Your task to perform on an android device: I am not being notified of the latest emails. Turn on the Gmail notifications in the Gmail app.
Image 0: 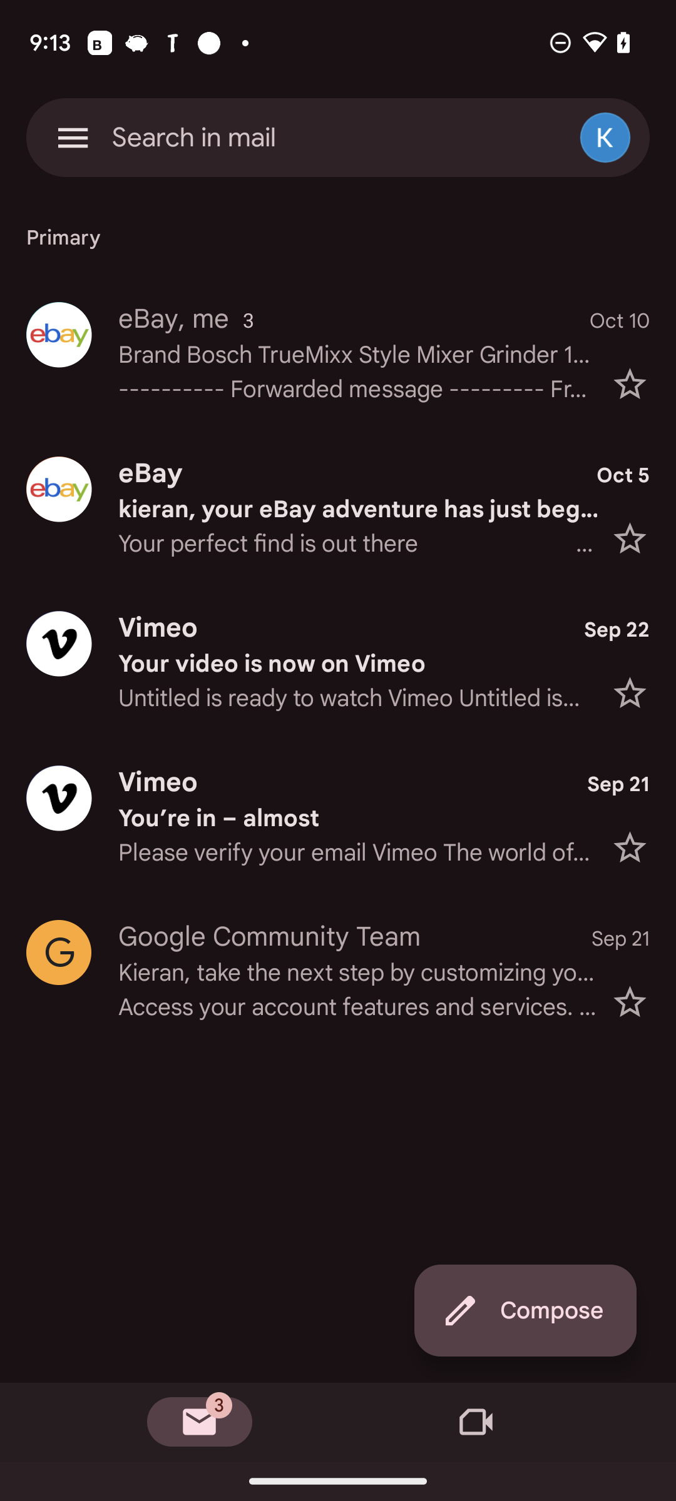
Click on the menu icon
Step 0: click (73, 137)
Image 1: 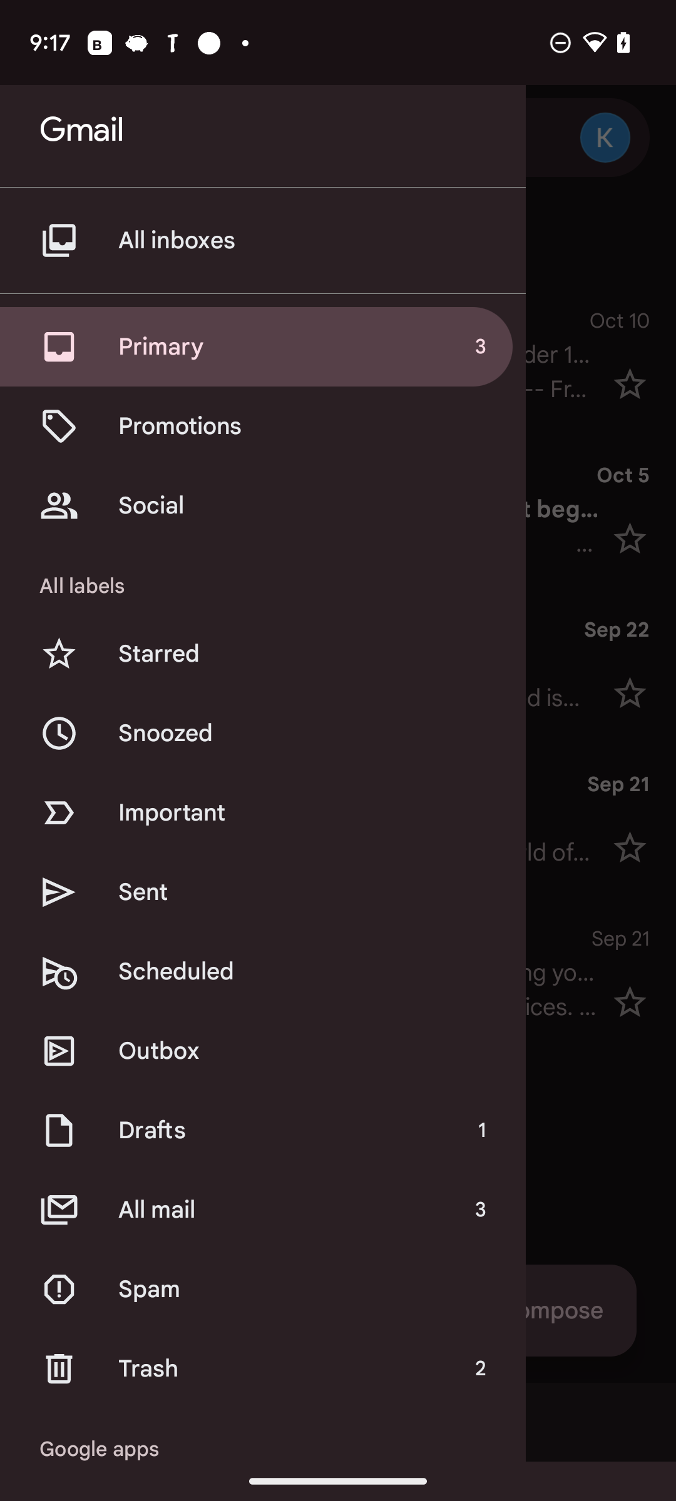
Swipe up to view the settings option
Step 1: scroll down
Image 2: 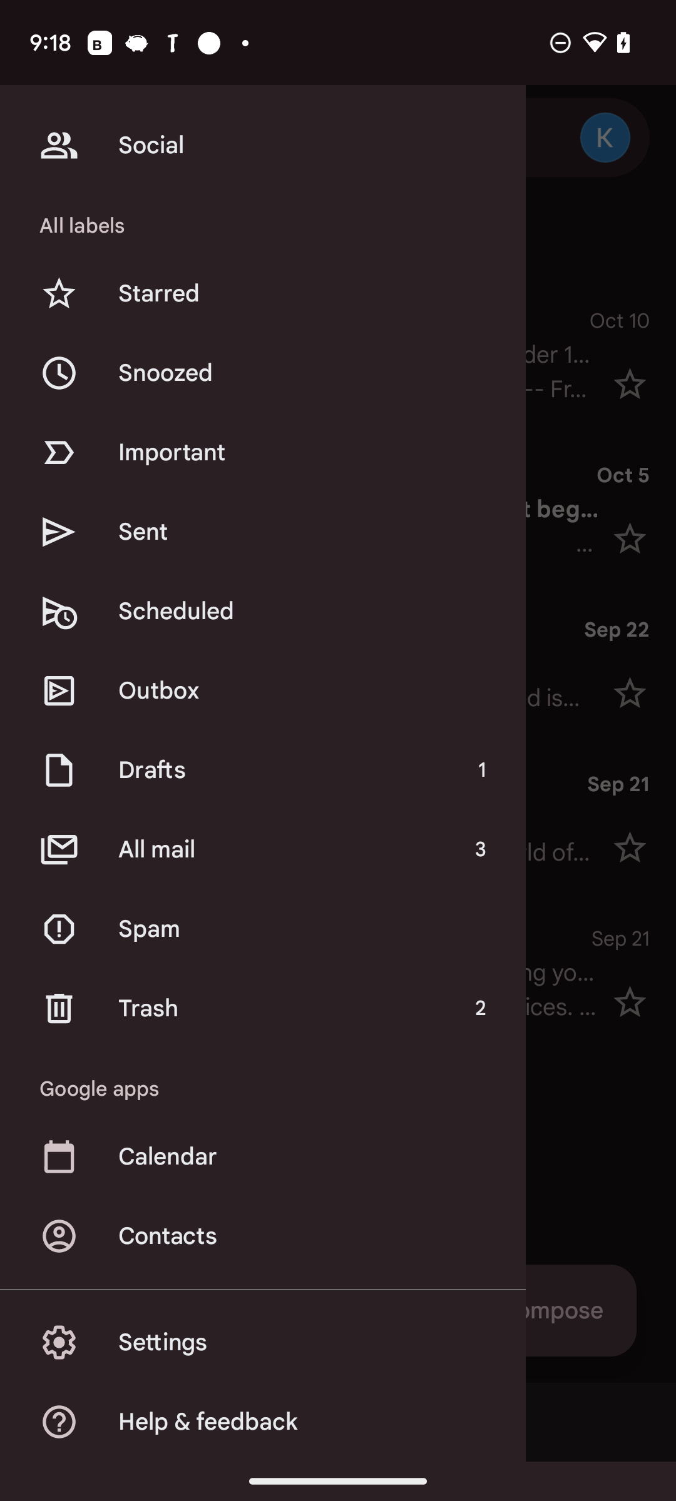
Click on the settings option
Step 2: click (315, 1342)
Image 3: 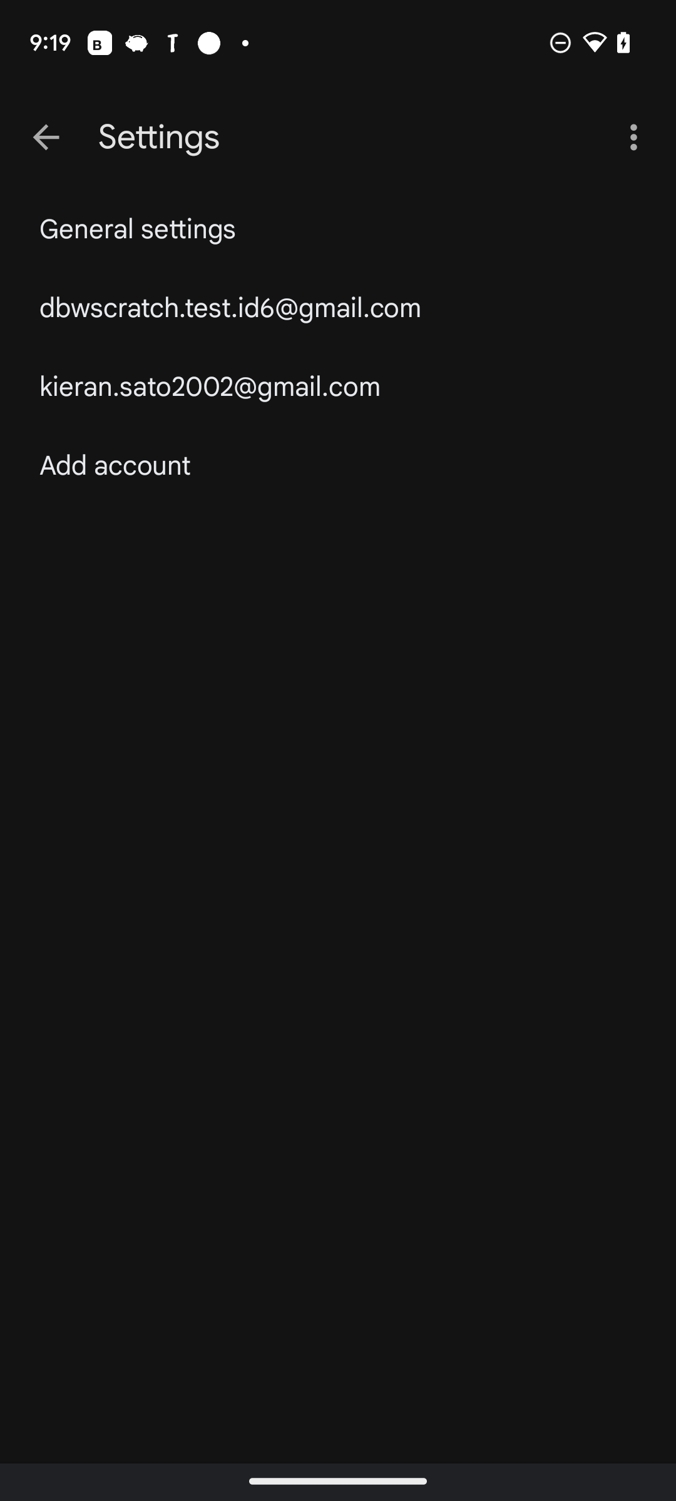
Click on the general settings option
Step 3: click (338, 230)
Image 4: 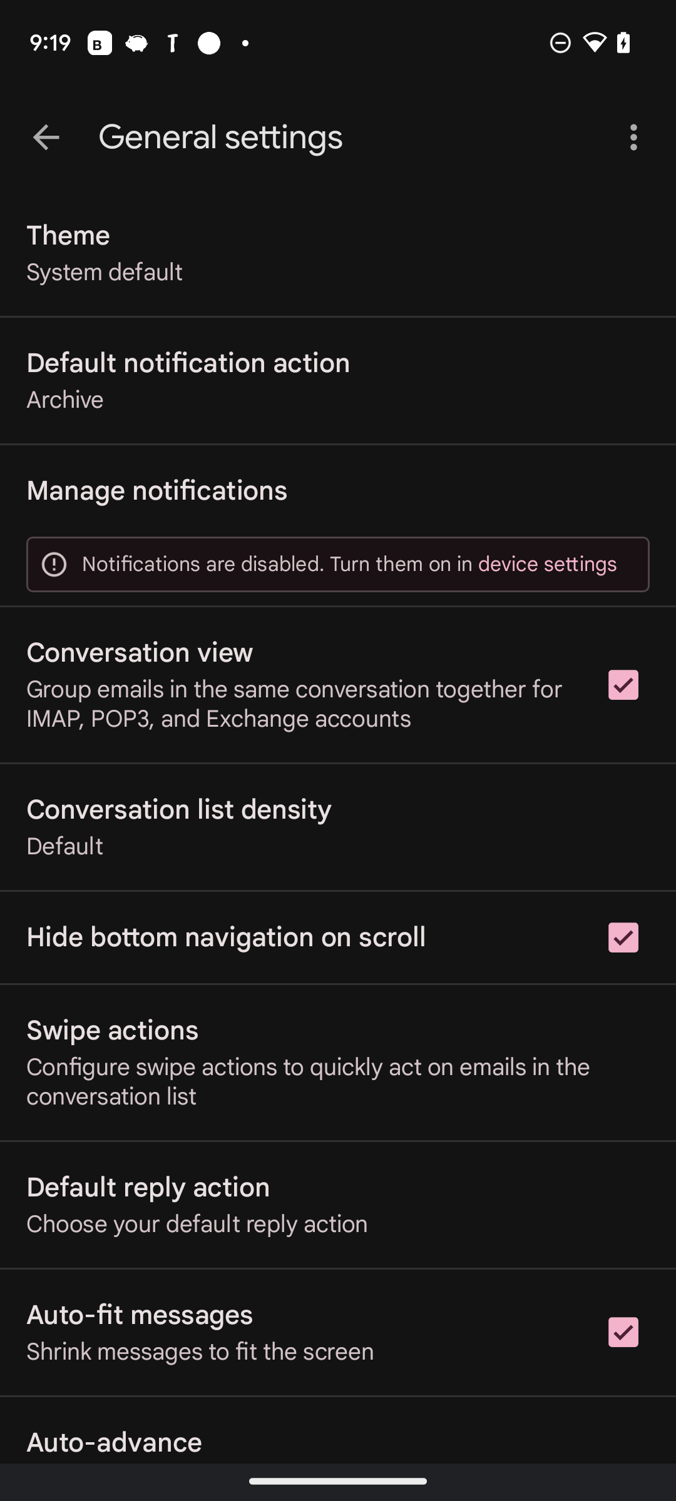
Click on the manage notifications option
Step 4: click (338, 490)
Image 5: 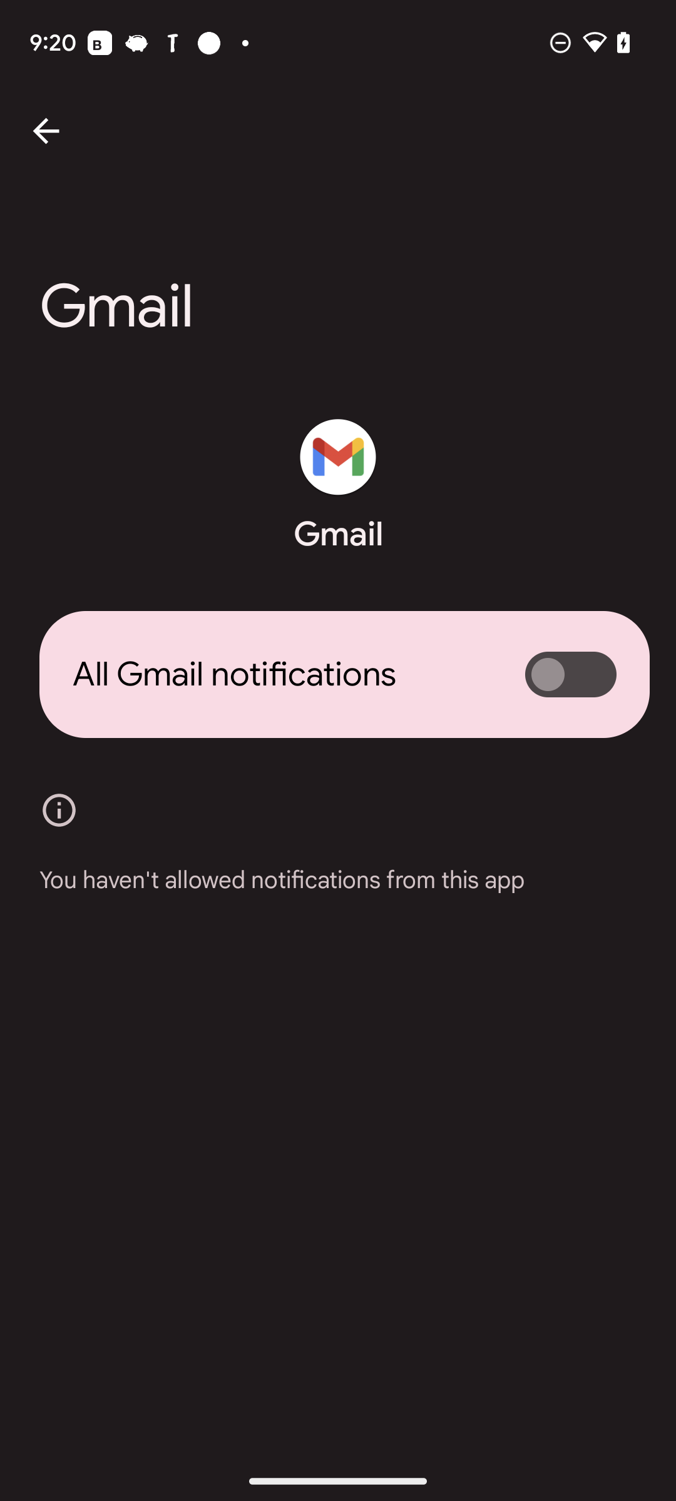
Click on the all Gmail notifications toggle button.
Step 5: click (570, 674)